Your task to perform on an android device: I decided to make the Simple Sunday pot roast dinner again because I loved it so much. For the same in the Sidechef app, save the Simple Sunday pot roast dinner recipe.
Image 0: 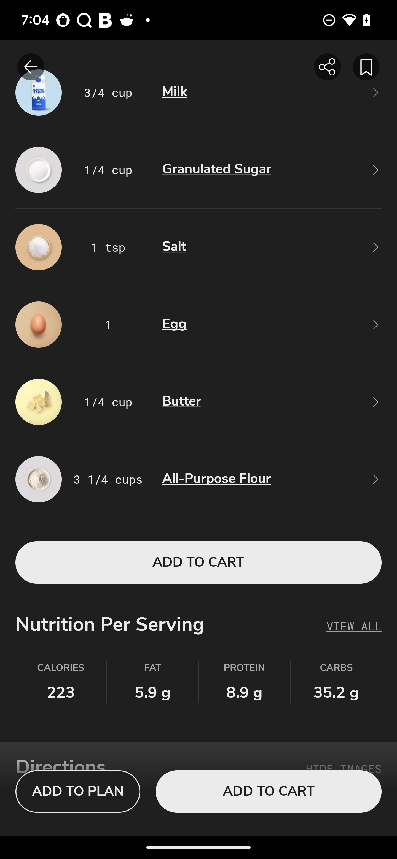
Click on the save icon at the top right corner of the screen
Step 0: click (366, 67)
Image 1: 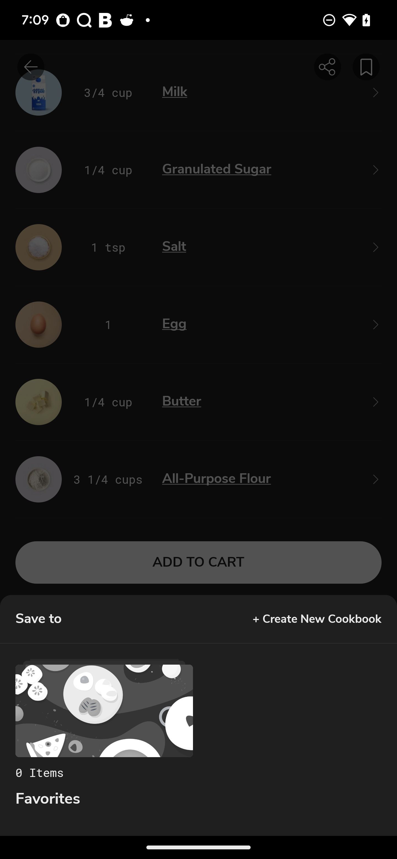
Click on the favorites folder
Step 1: click (49, 733)